Your task to perform on an android device: I am planning to visit the Eiffel Tower with my son, Olivier Dupont, in Paris, so I want to search for hotels in Paris on the Booking.com app.
Image 0: 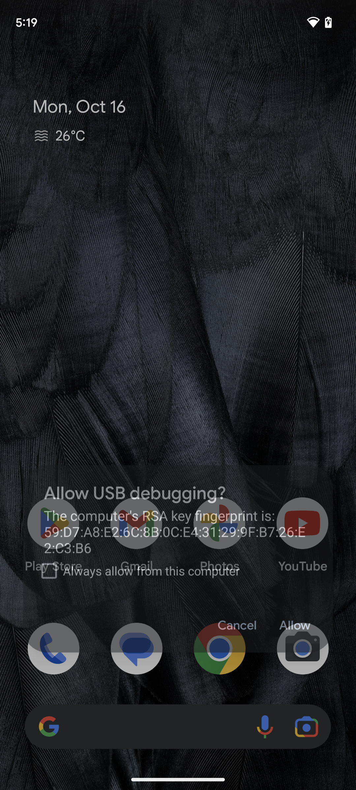
Open the Booking.com app.
Step 0: open app "Booking.com"
Image 1: 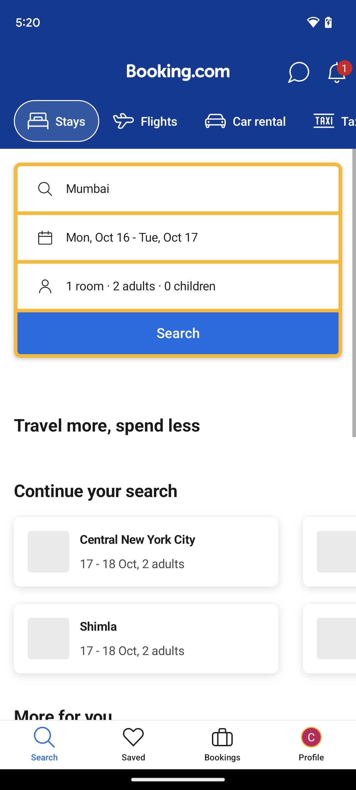
Tap on the search icon present on the screen.
Step 1: click (178, 189)
Image 2: 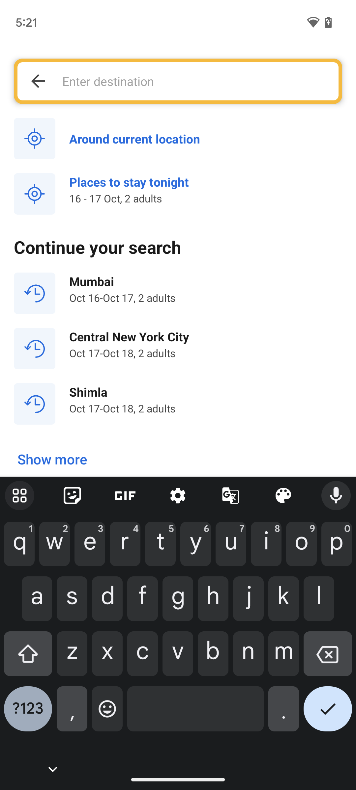
Search for hotels in Paris.
Step 2: type "paris"
Image 3: 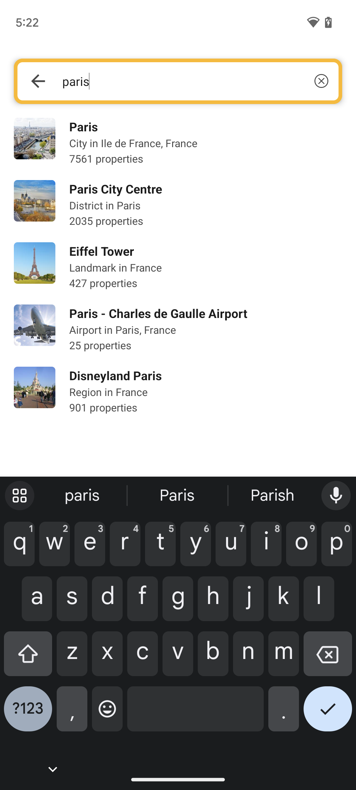
Tap on the Eiffel Tower.
Step 3: click (40, 264)
Image 4: 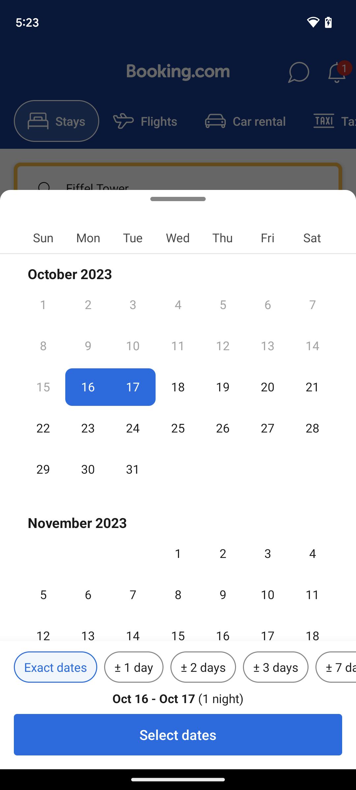
Tap on dates 16 and 17 October.
Step 4: click (178, 735)
Image 5: 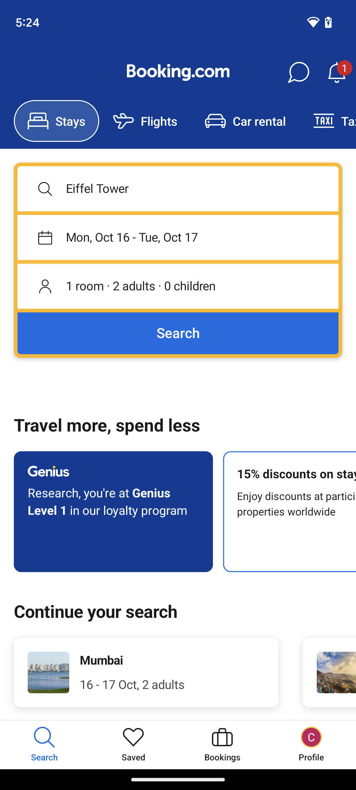
Tap on search.
Step 5: click (178, 333)